Your task to perform on an android device: Open the Zoho Show app and create a new slide with first content slide
Image 0: 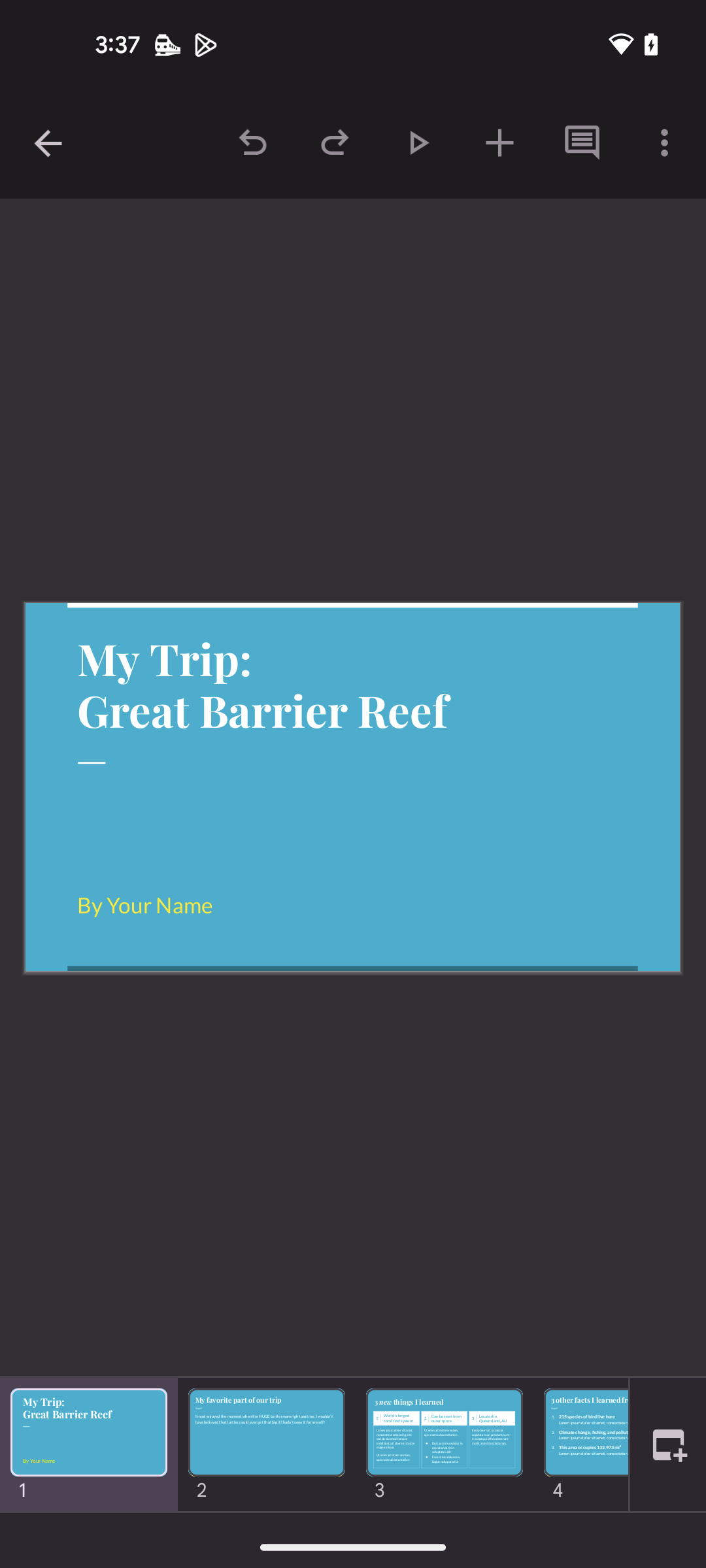
Open Zoho Show app
Step 0: open app "Show"
Image 1: 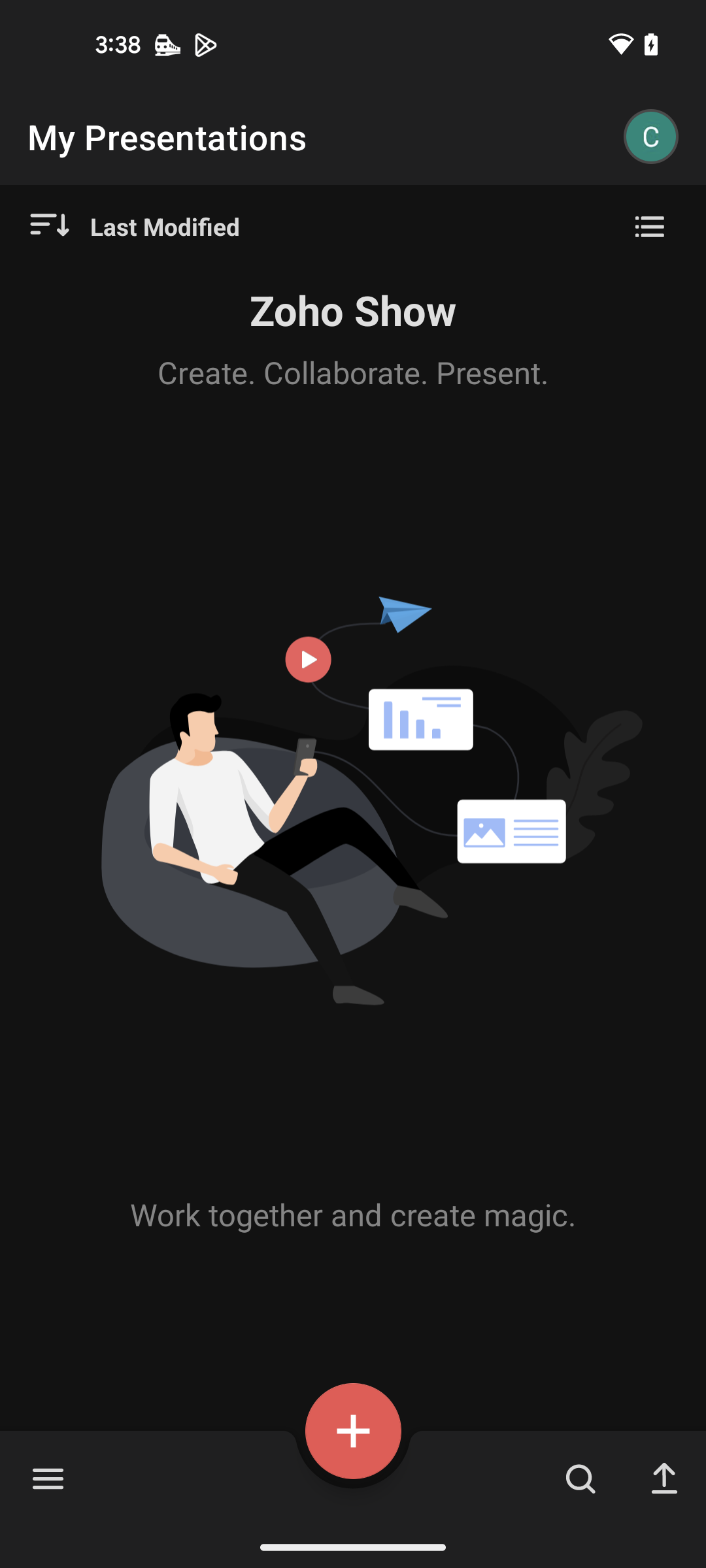
Click on the plus button at the bottom of the screen
Step 1: click (353, 1431)
Image 2: 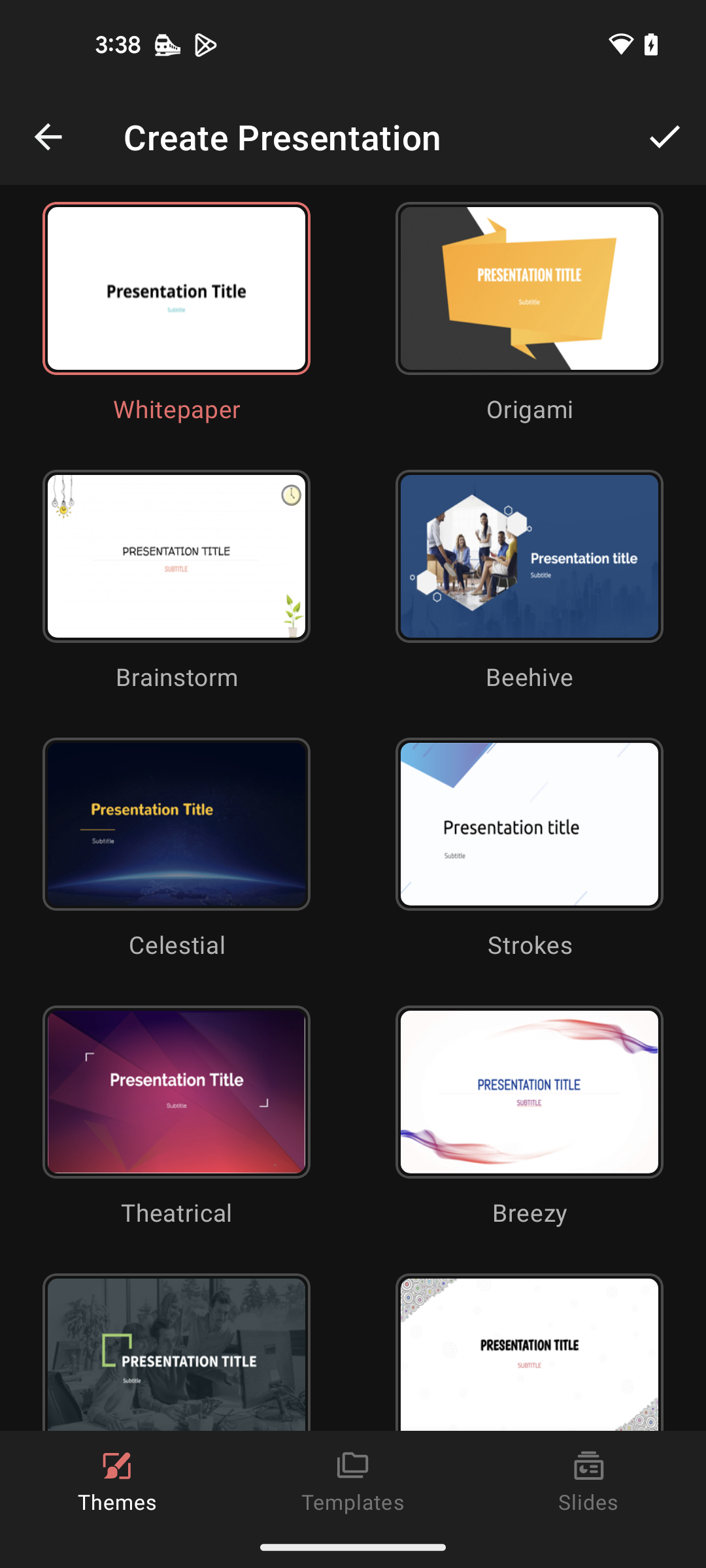
Click on the slides section
Step 2: click (588, 1478)
Image 3: 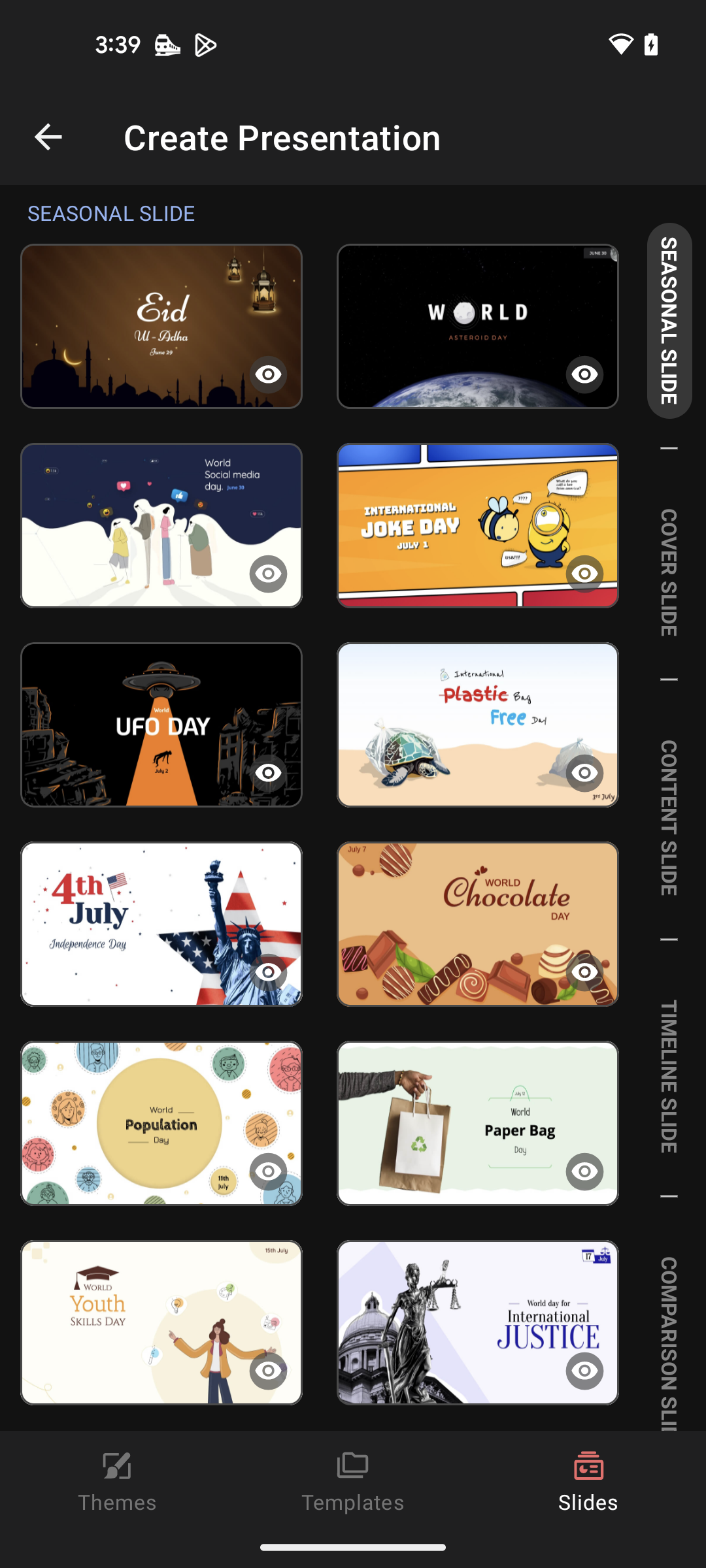
Click on the first Content Slide
Step 3: click (161, 725)
Image 5: 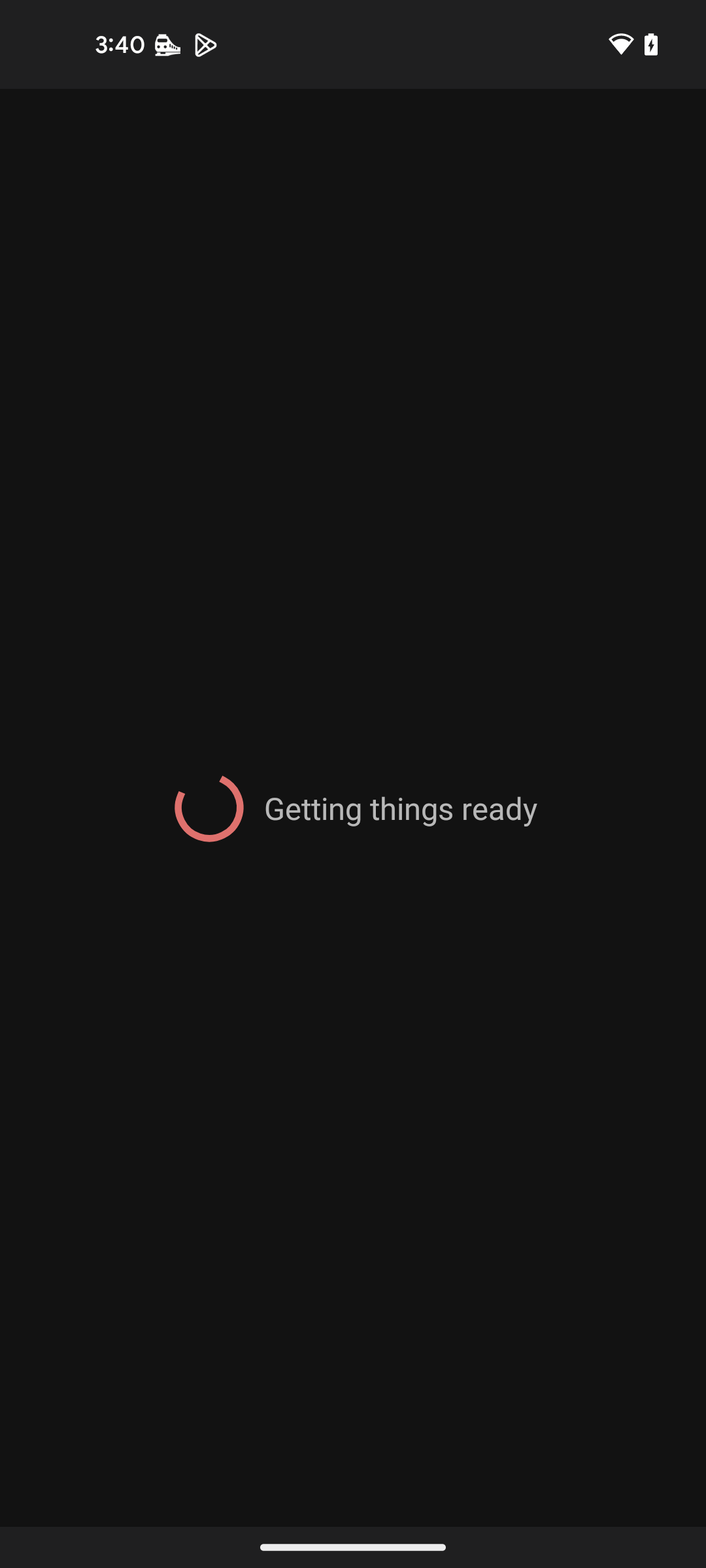
Click on the tick icon at the top right corner
Step 5: wait